Your task to perform on an android device: View for similar products to compare the prices in the top-most hardware app.
Image 0: 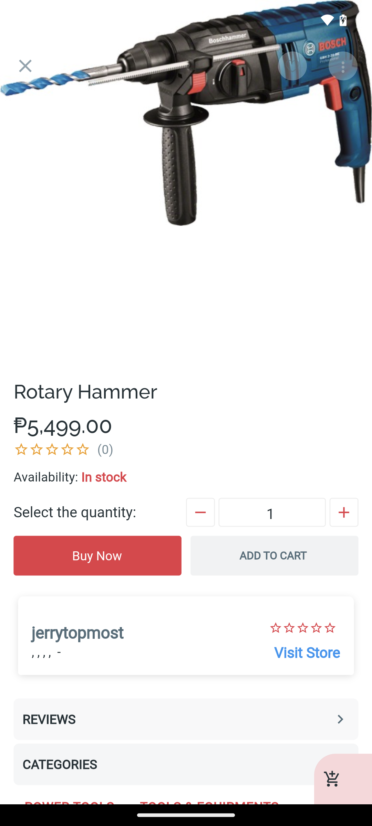
Click on the back arrow button.
Step 0: click (25, 65)
Image 1: 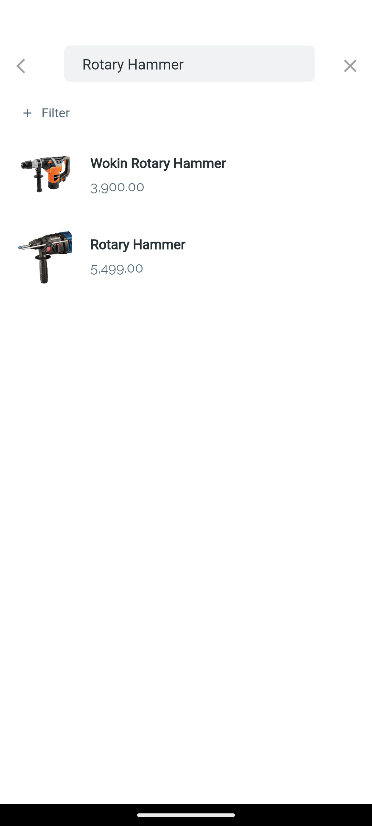
Click on the Wokin Rotary Hammer.
Step 1: click (186, 175)